Your task to perform on an android device: I have some images of an unidentified plant and I want to know which plant is this, so identify this plant in the PlantSnap app.
Image 0: 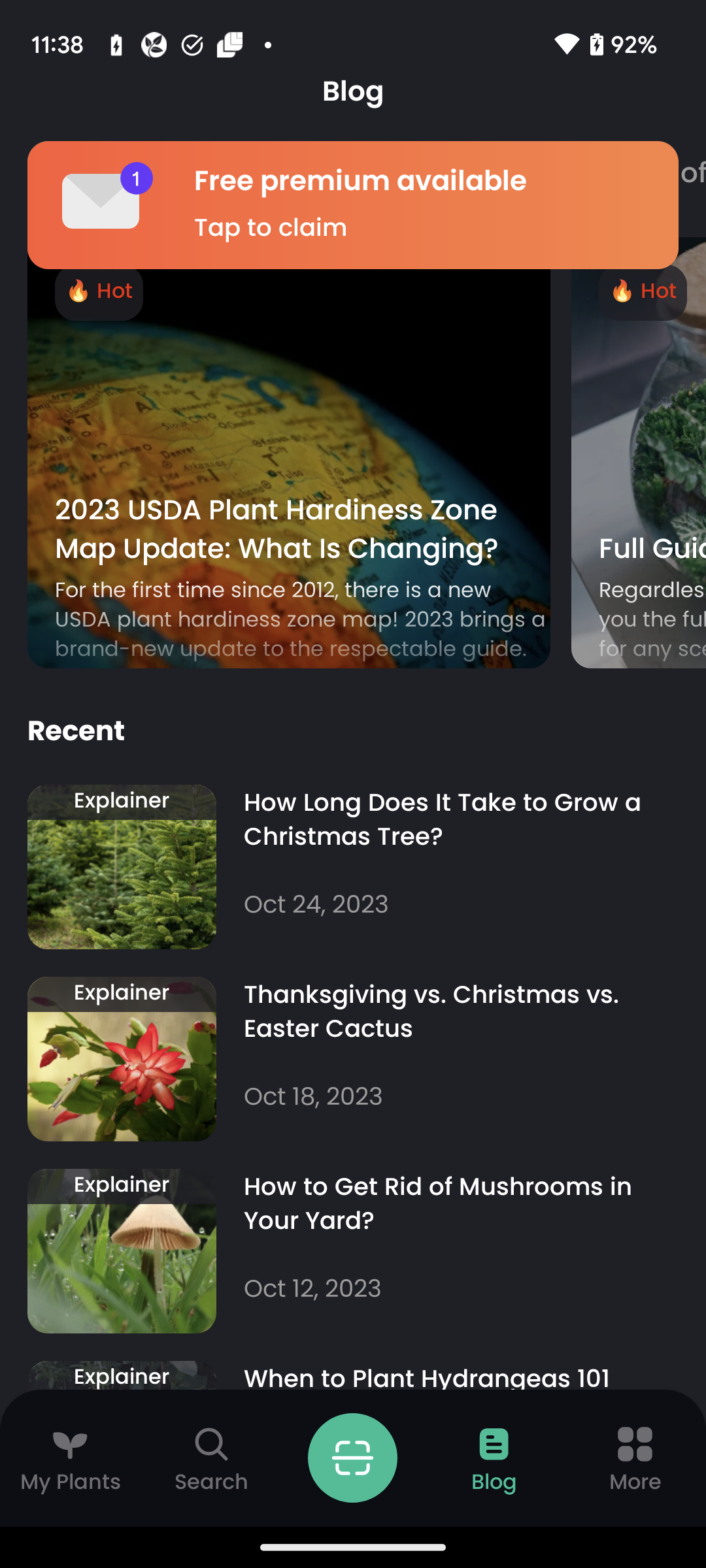
Open the PlantSnap app.
Step 0: open app "PlantSnap"
Image 2: 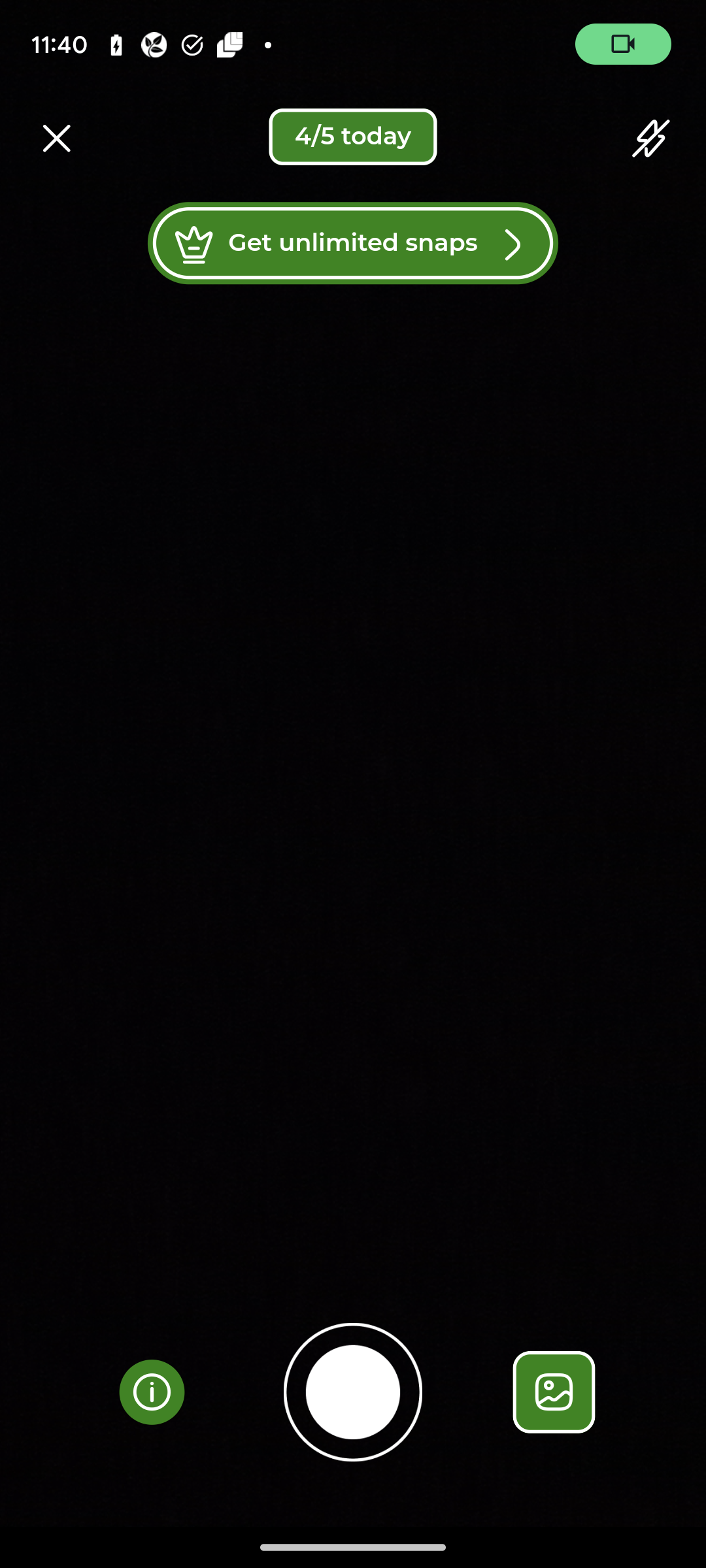
Click on the Gallery icon to select the image to upload.
Step 2: click (554, 1392)
Image 3: 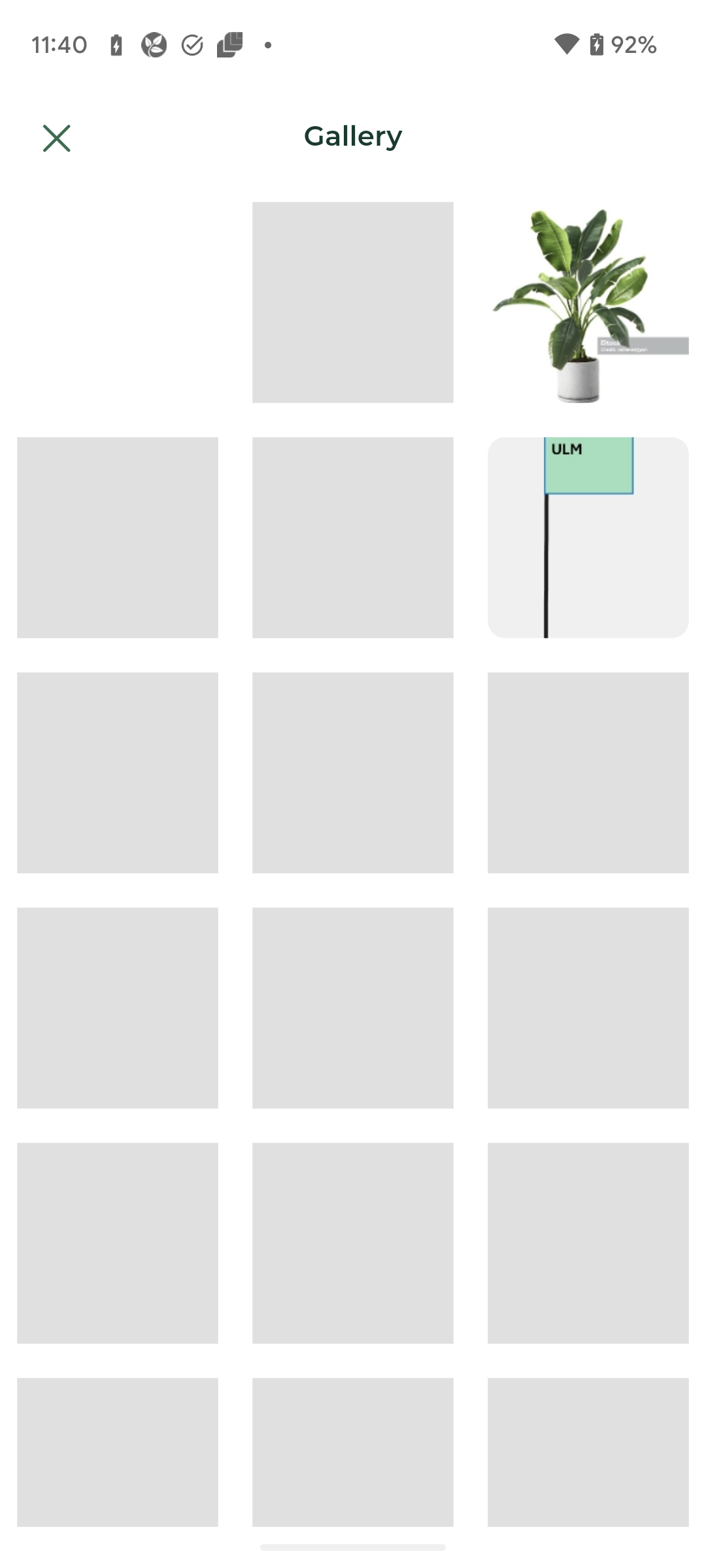
Click on the Gallery icon to select the image to upload.
Step 3: wait
Image 4: 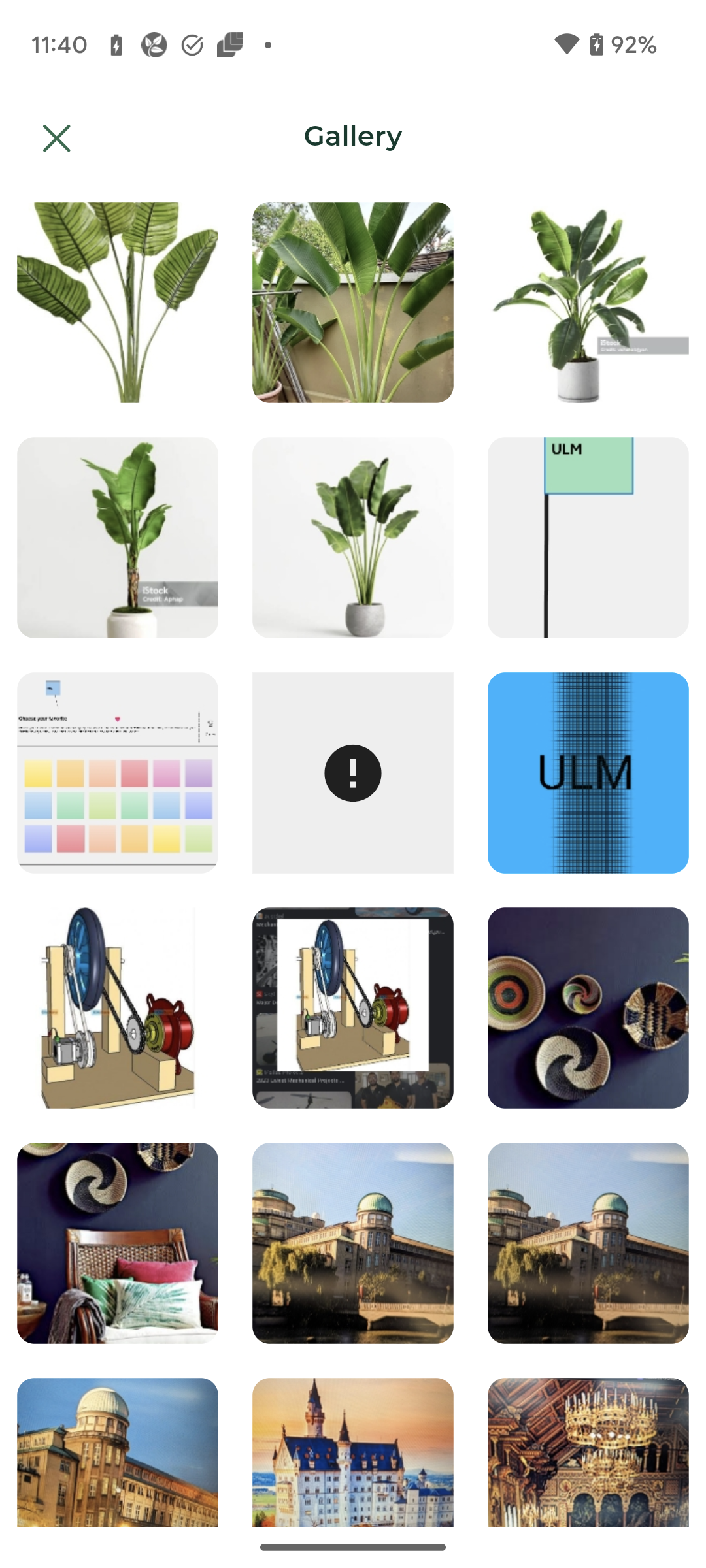
Click on the first image of the plant.
Step 4: click (118, 302)
Image 5: 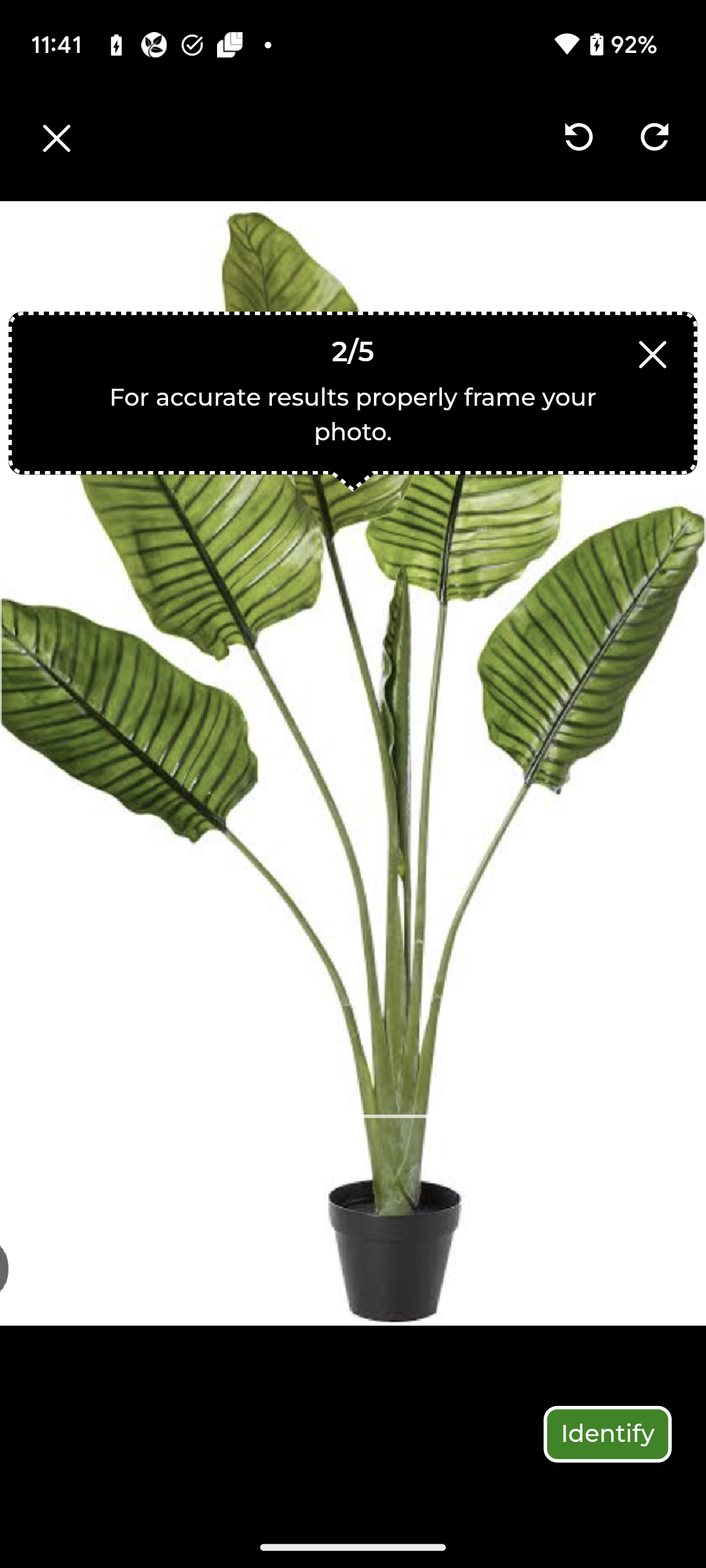
Click on the Identify button at the bottom right corner of the screen to identify the plant.
Step 5: click (607, 1433)
Image 6: 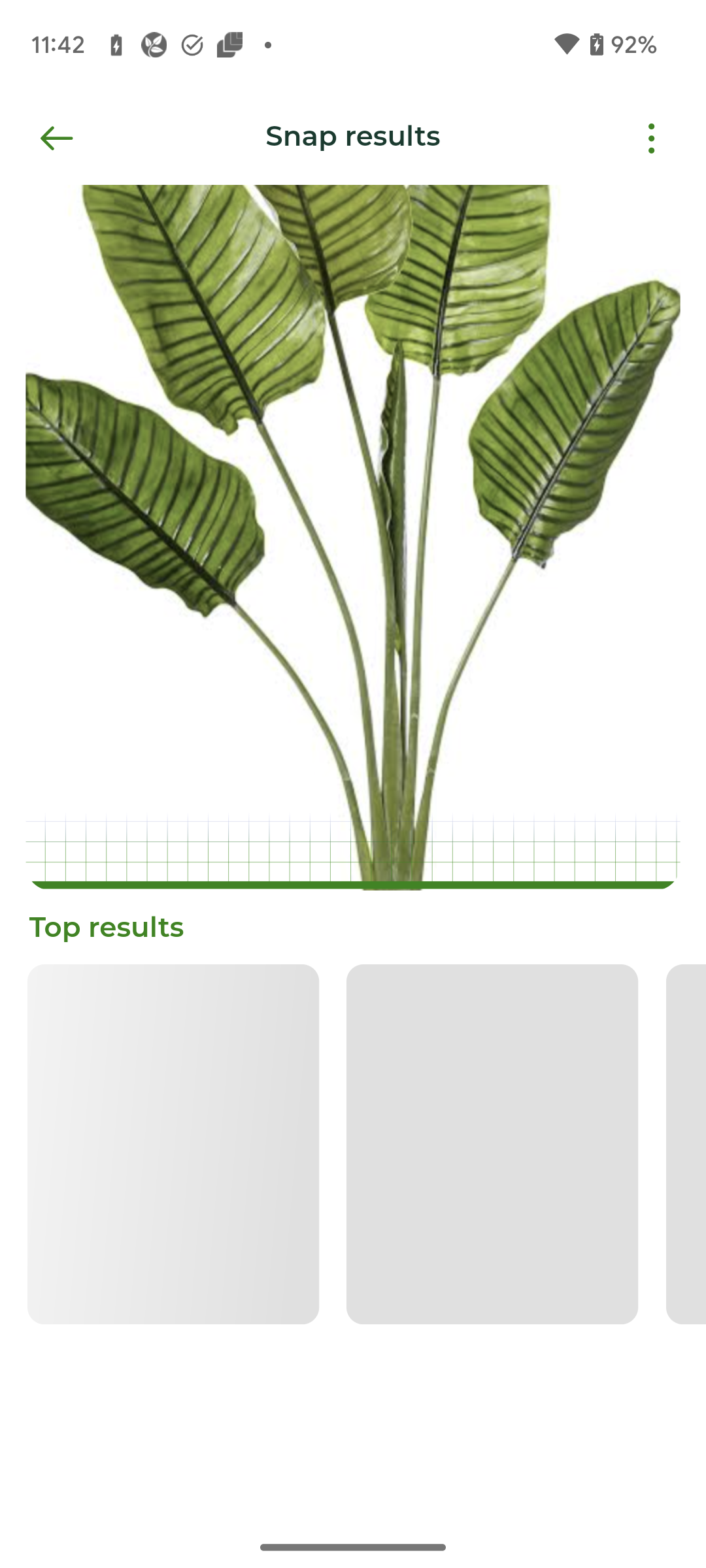
Click on the Identify button at the bottom right corner of the screen to identify the plant.
Step 6: wait